Your task to perform on an android device: I like Adidas Performance shoes in my size, which is a UK 10. To discover shoes, use the ASOS app and set the size filter to UK 10.
Image 0: 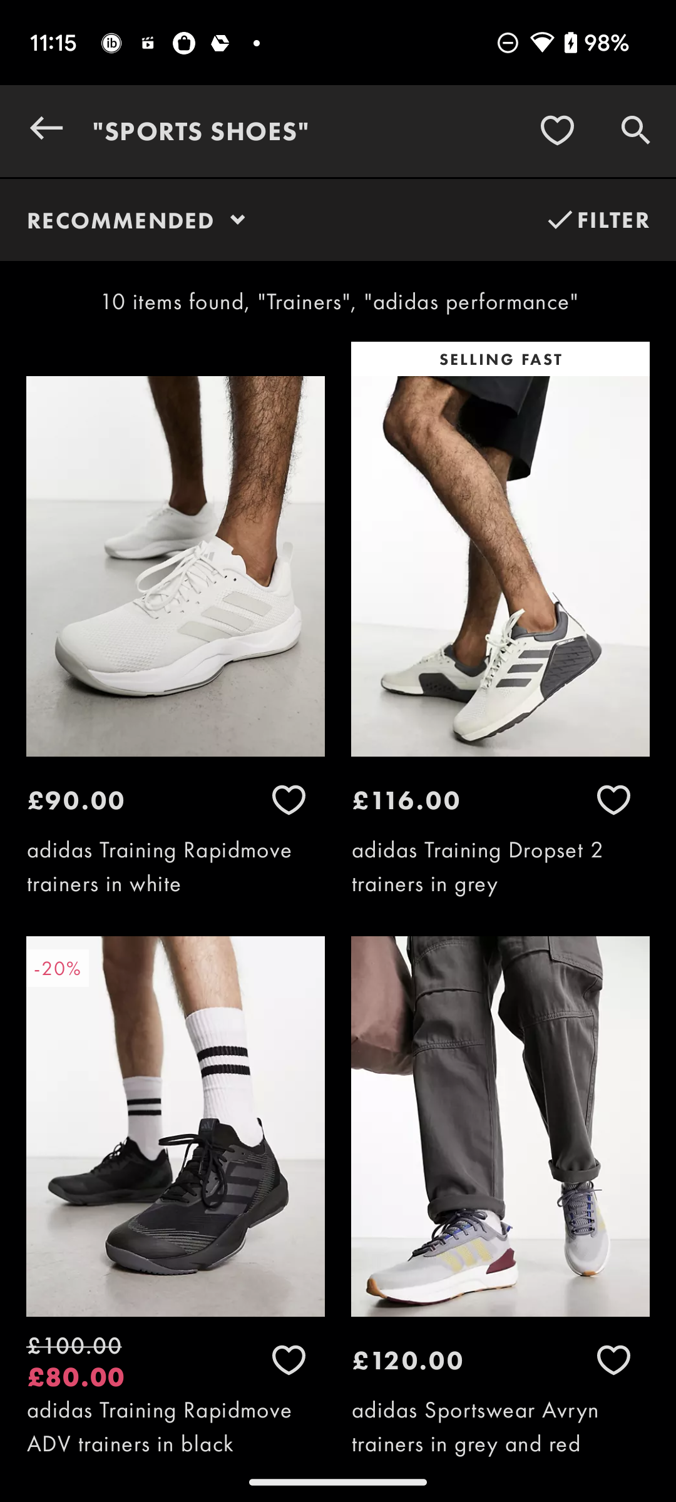
Click on the FILTER at the top right corner of the screen
Step 0: click (597, 219)
Image 1: 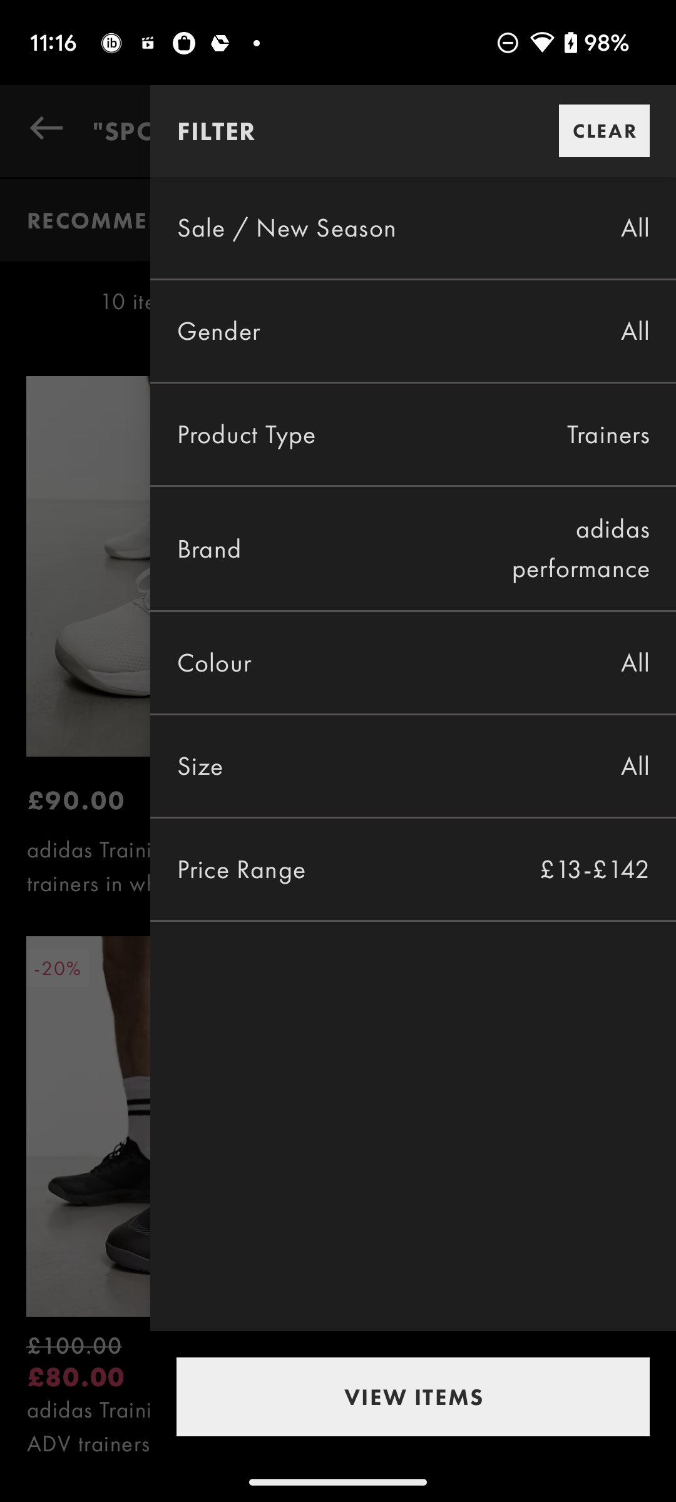
Click on the Size Filter
Step 1: click (200, 766)
Image 2: 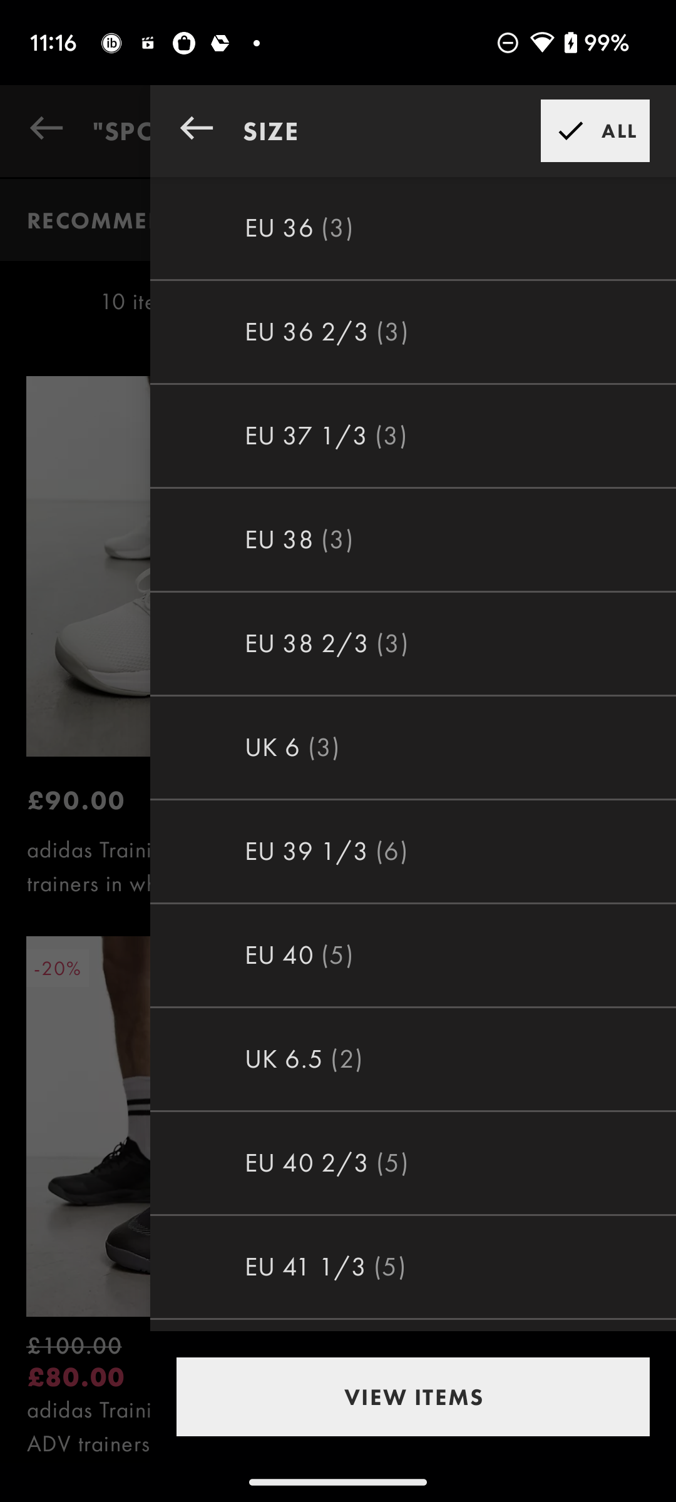
Swipe up to see more shoe size
Step 2: scroll down
Image 3: 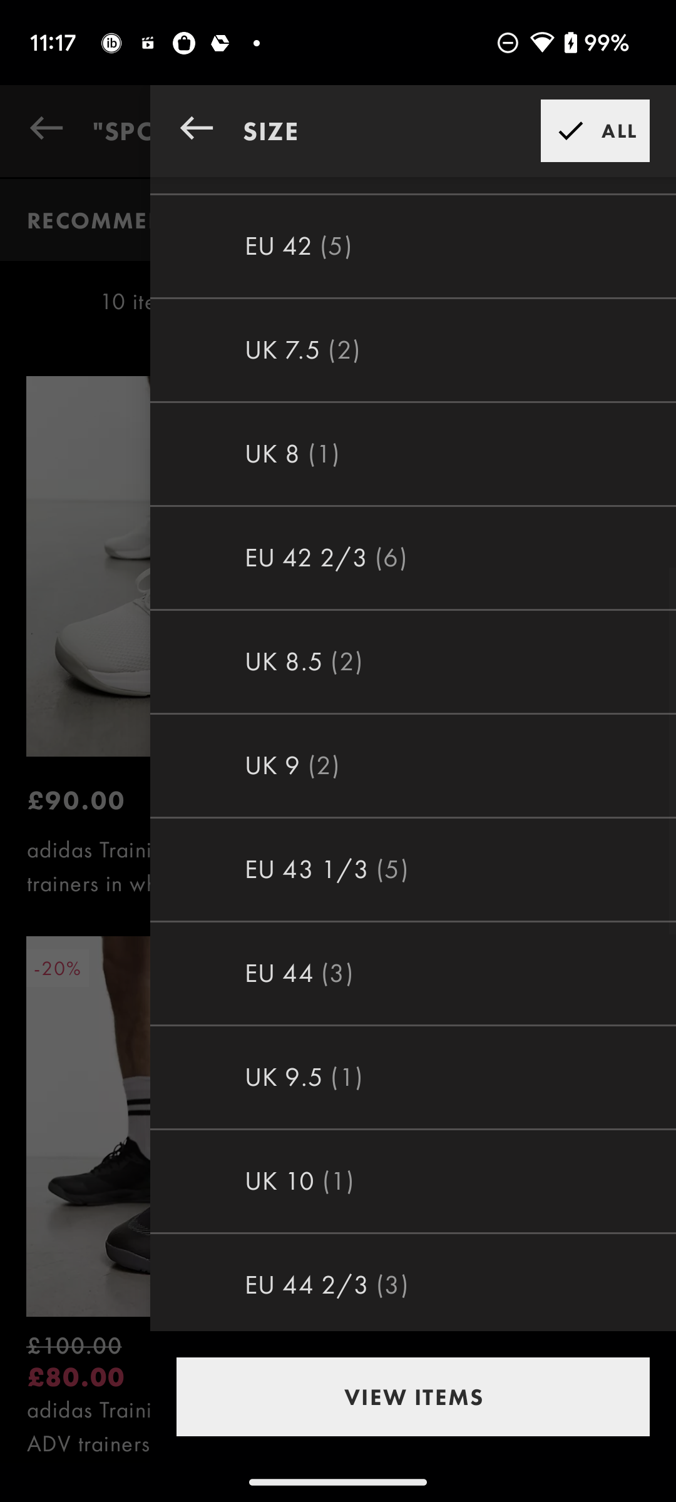
Select the Size UK 10
Step 3: click (299, 1181)
Image 4: 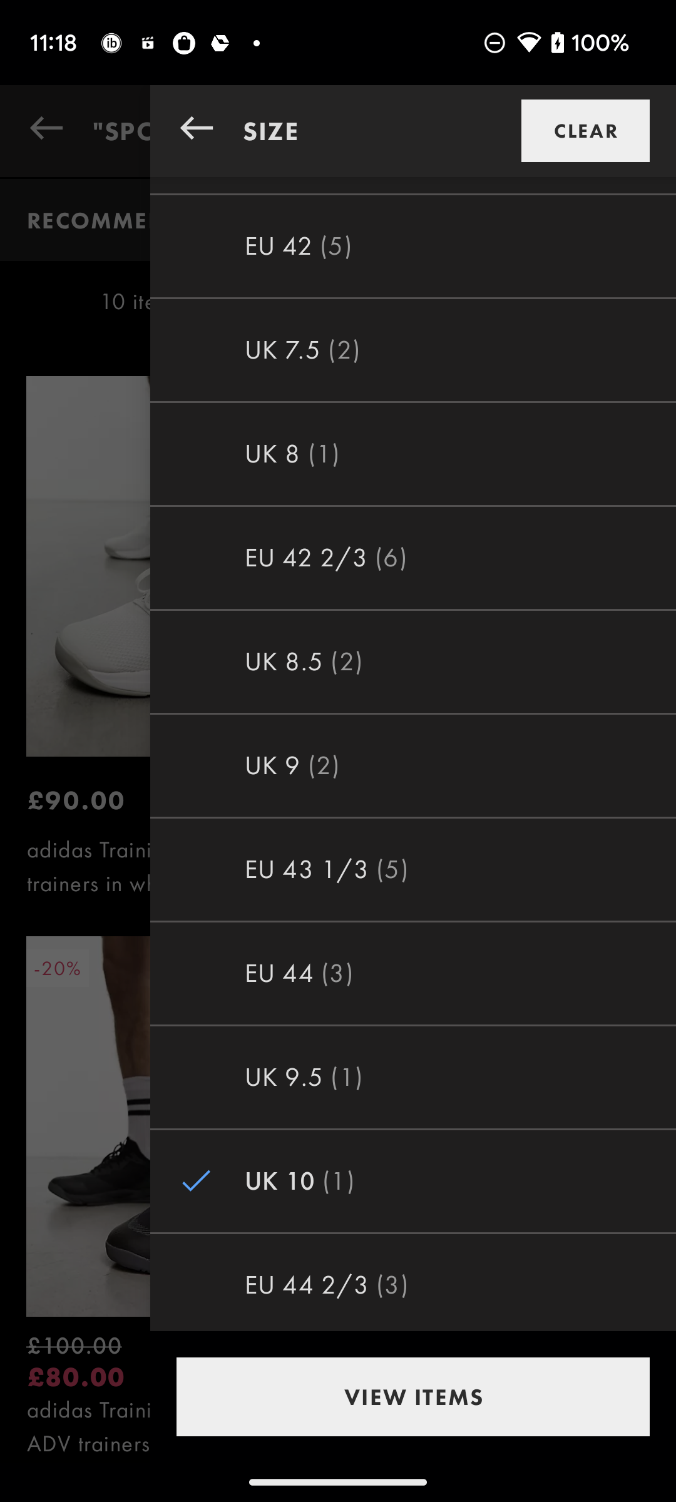
Click on VIEW ITEMS at the bottom of the screen
Step 4: click (500, 1426)